Your task to perform on an android device: Set an alarm for 7 A.M. in my clock app with the label "Gym" since I need to go to the gym to work out.
Image 0: 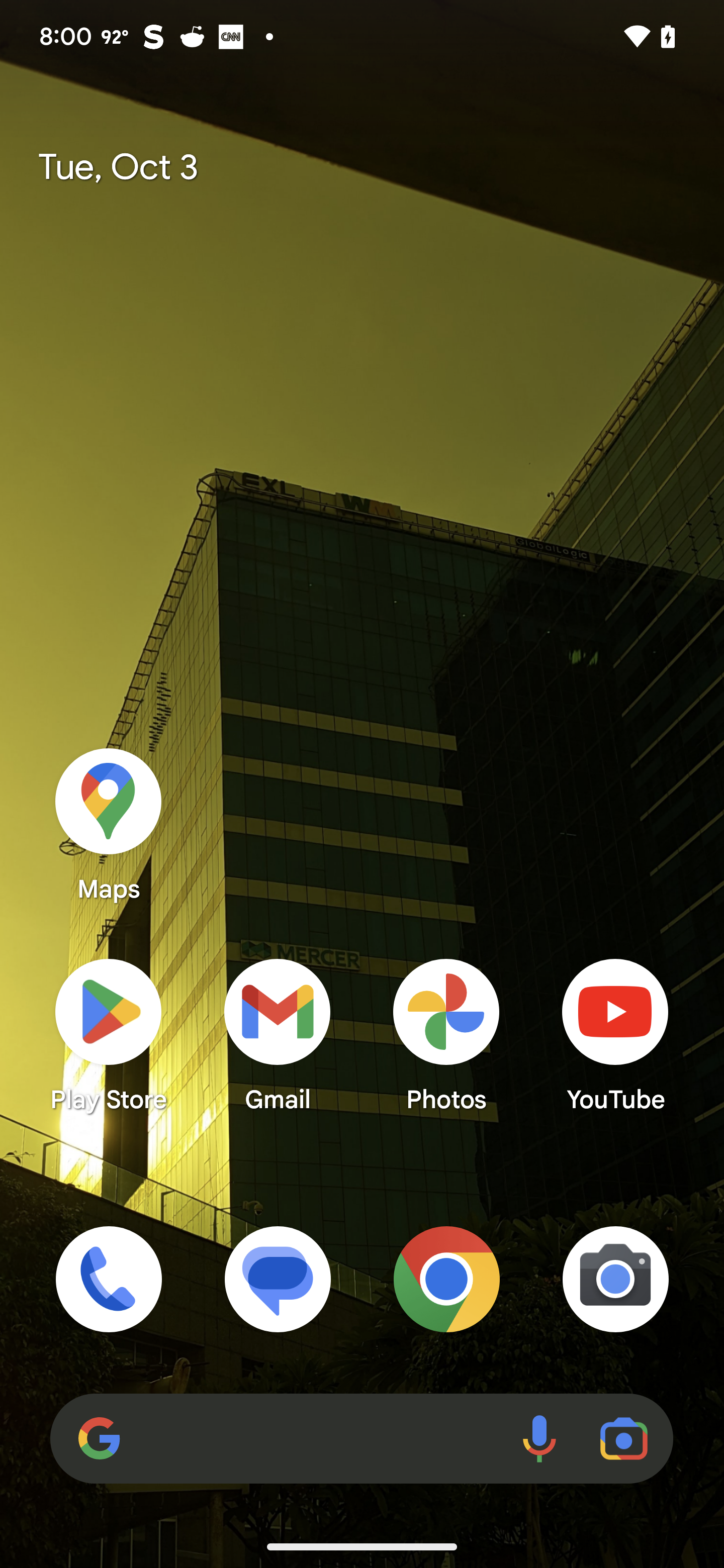
Open clock app
Step 0: open app "Clock"
Image 2: 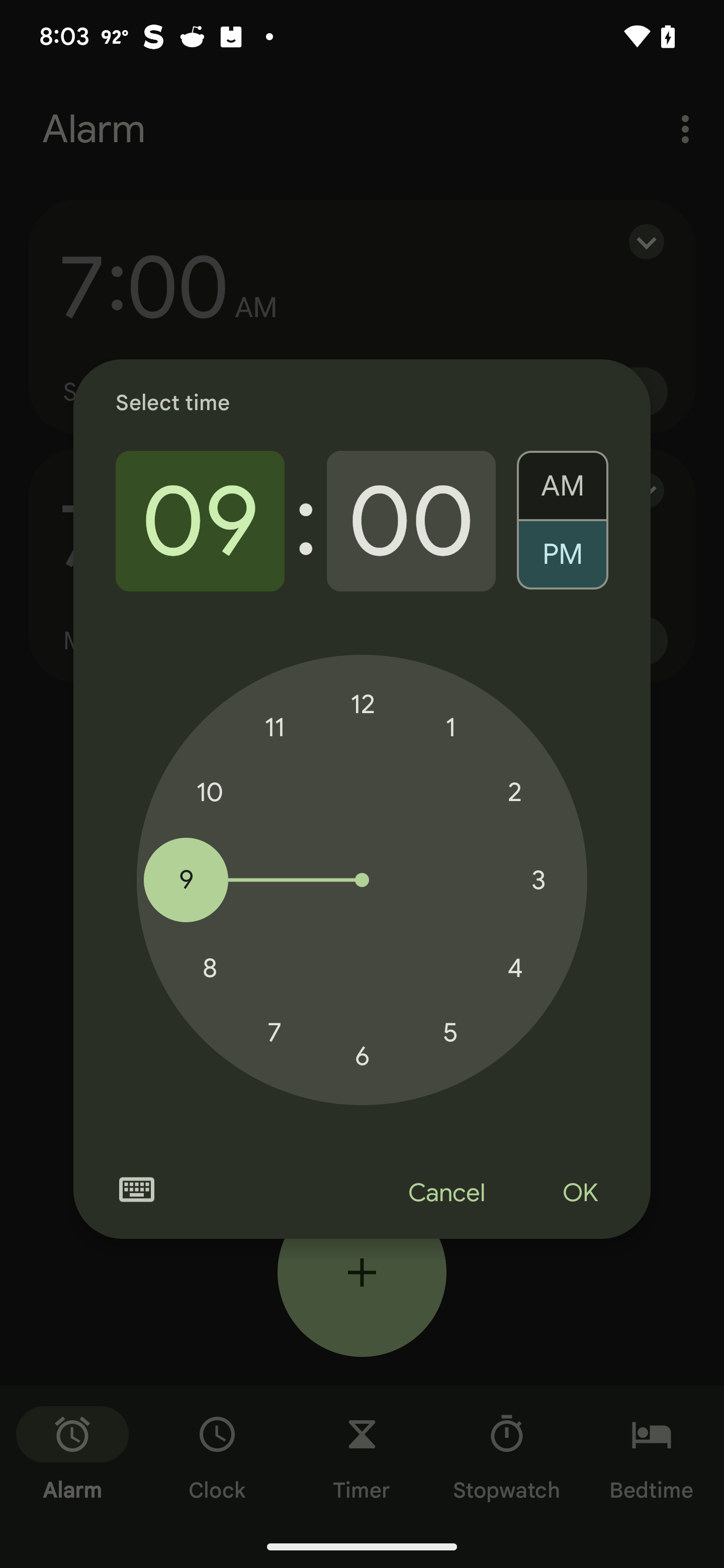
Set time 7' o clock in the clock 
Step 2: click (274, 1033)
Image 3: 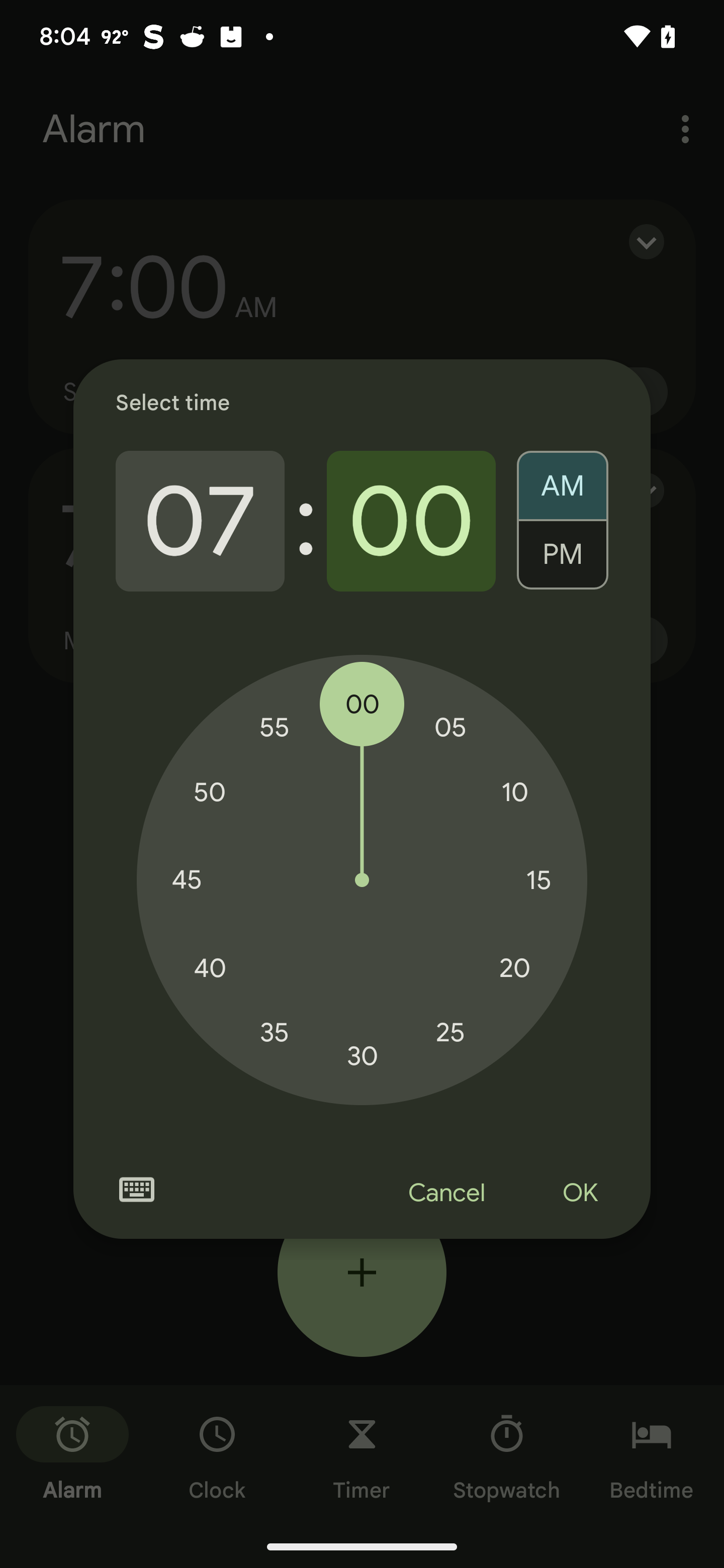
Click on the ok button
Step 3: click (580, 1193)
Image 5: 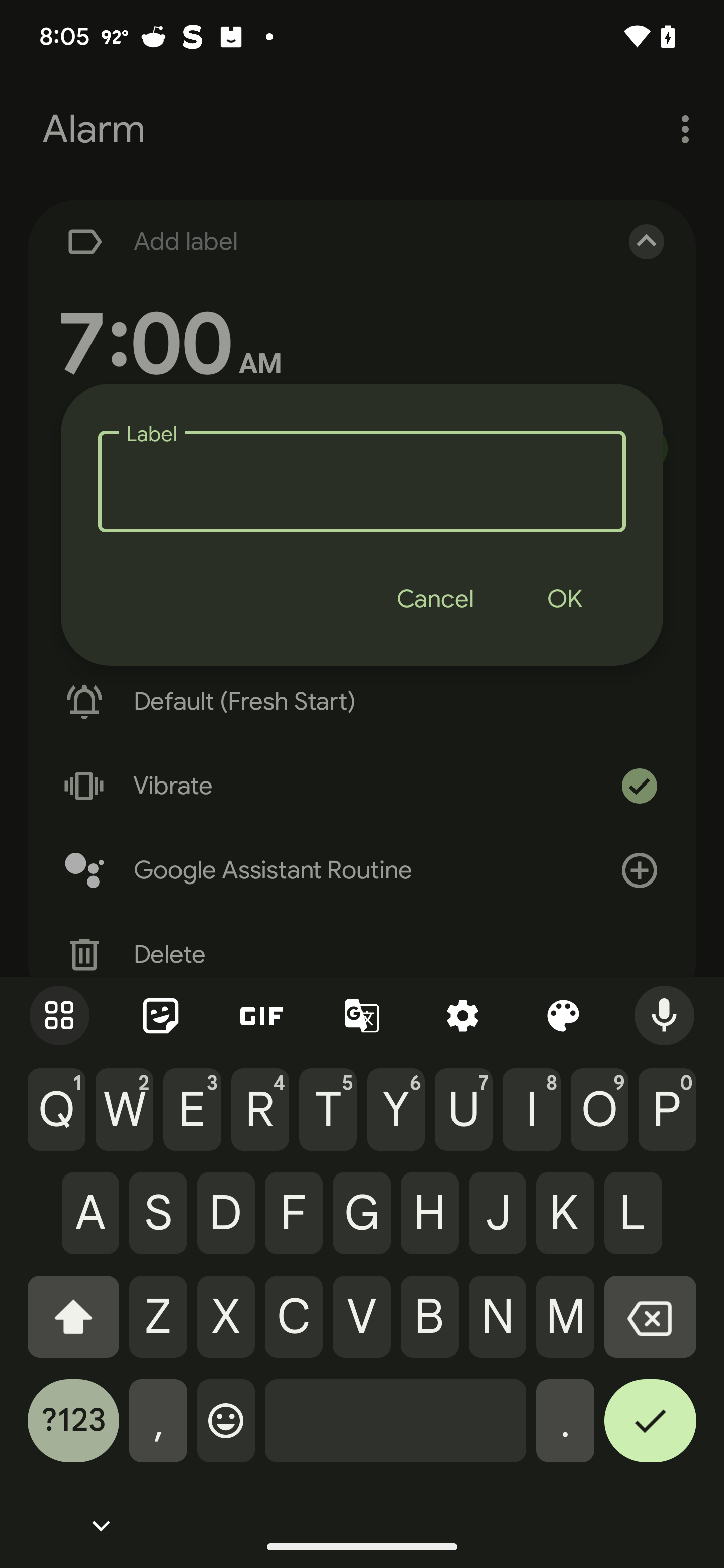
Type Gym In the label tag
Step 5: type "Gym"
Image 6: 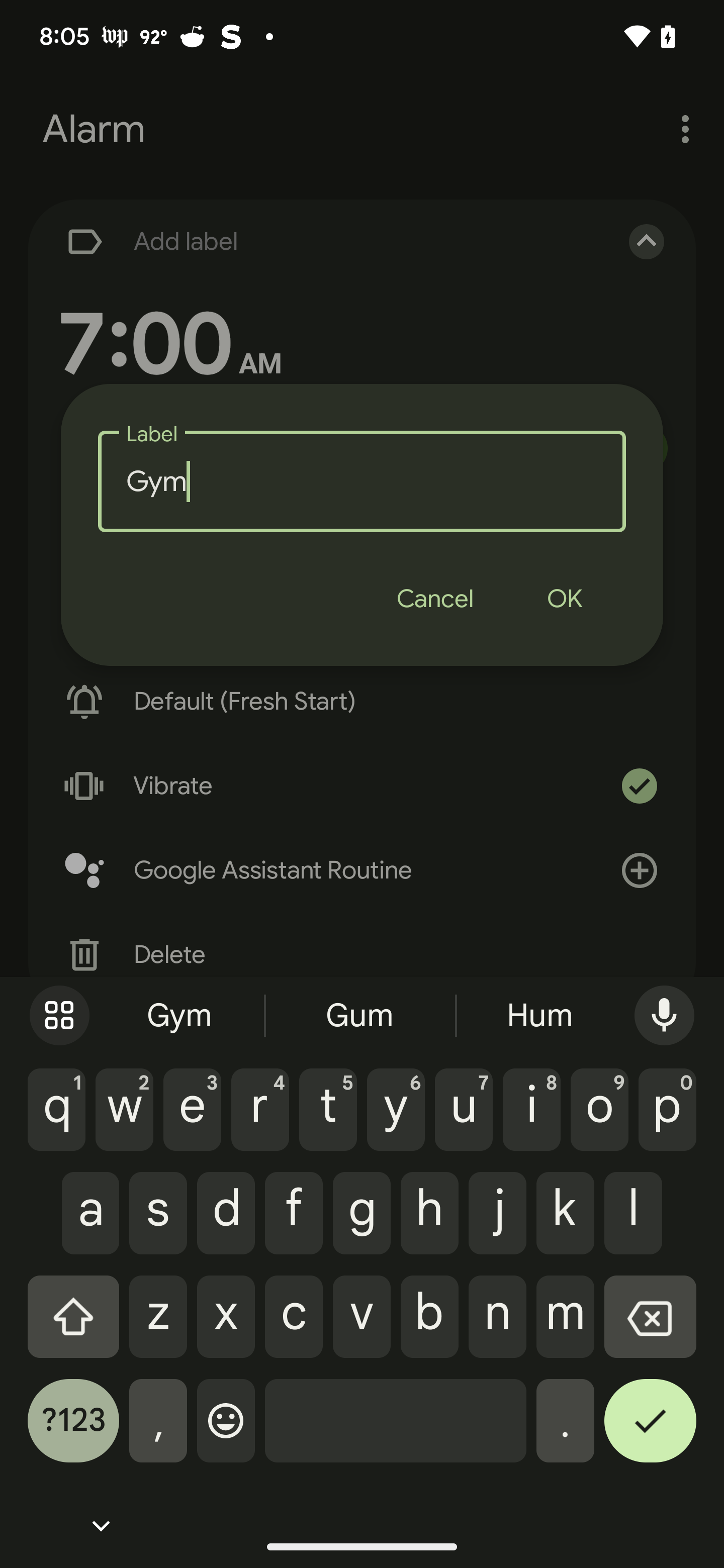
Click on the ok button
Step 6: click (565, 599)